Your task to perform on an android device: Open the Pocketbook reader app , change the theme color to Emerald Green.
Image 0: 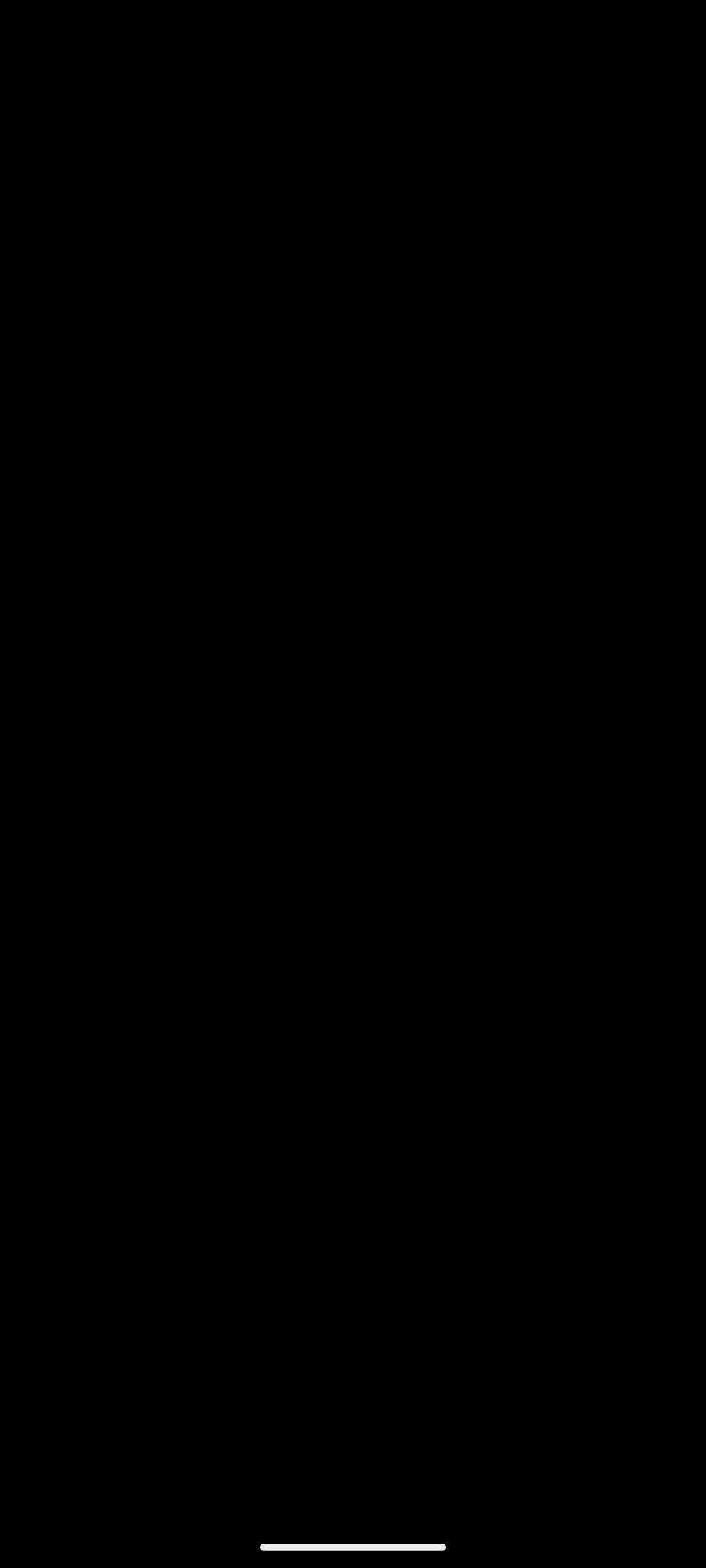
Open the Pocketbook reader app
Step 0: open app "PocketBook"
Image 1: 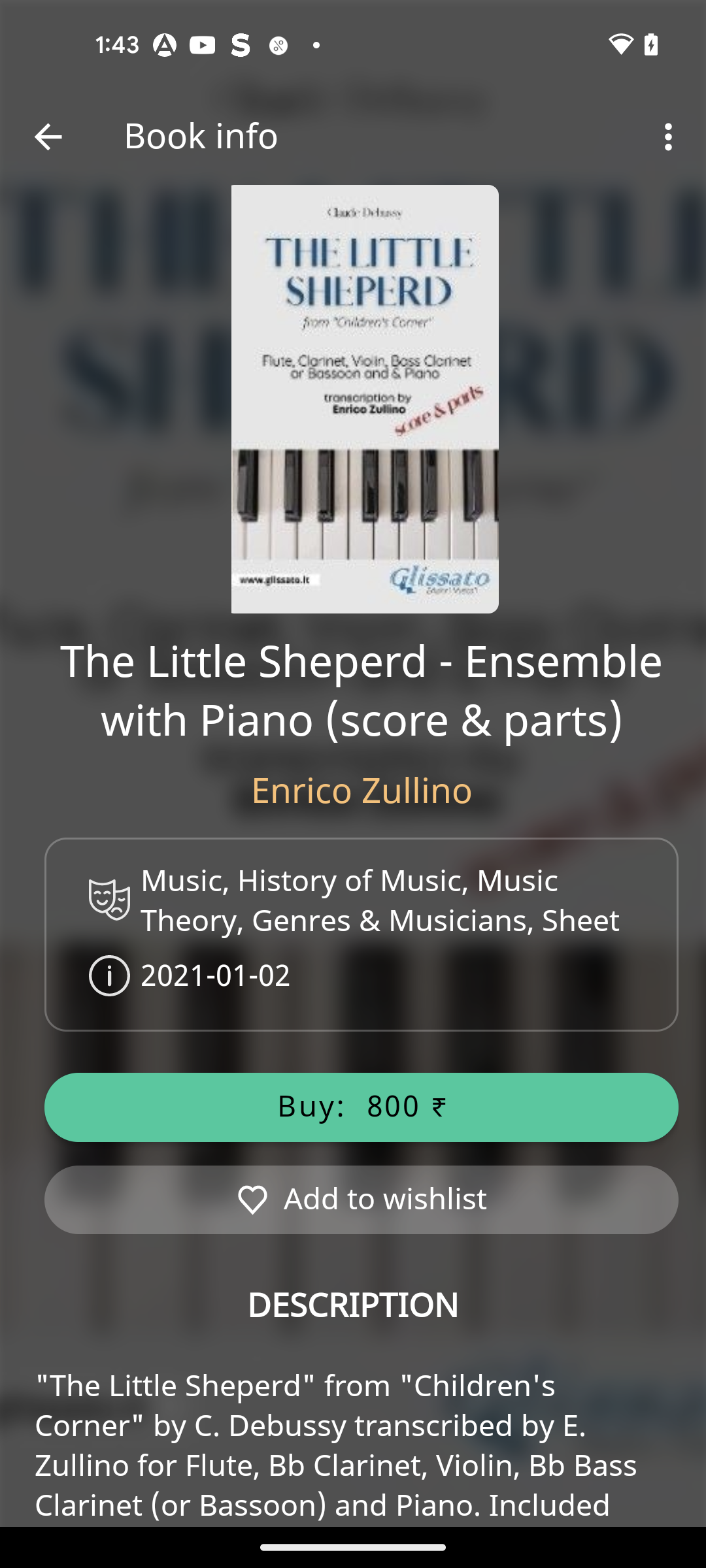
Get back to the previous page of the App
Step 1: press back button
Image 2: 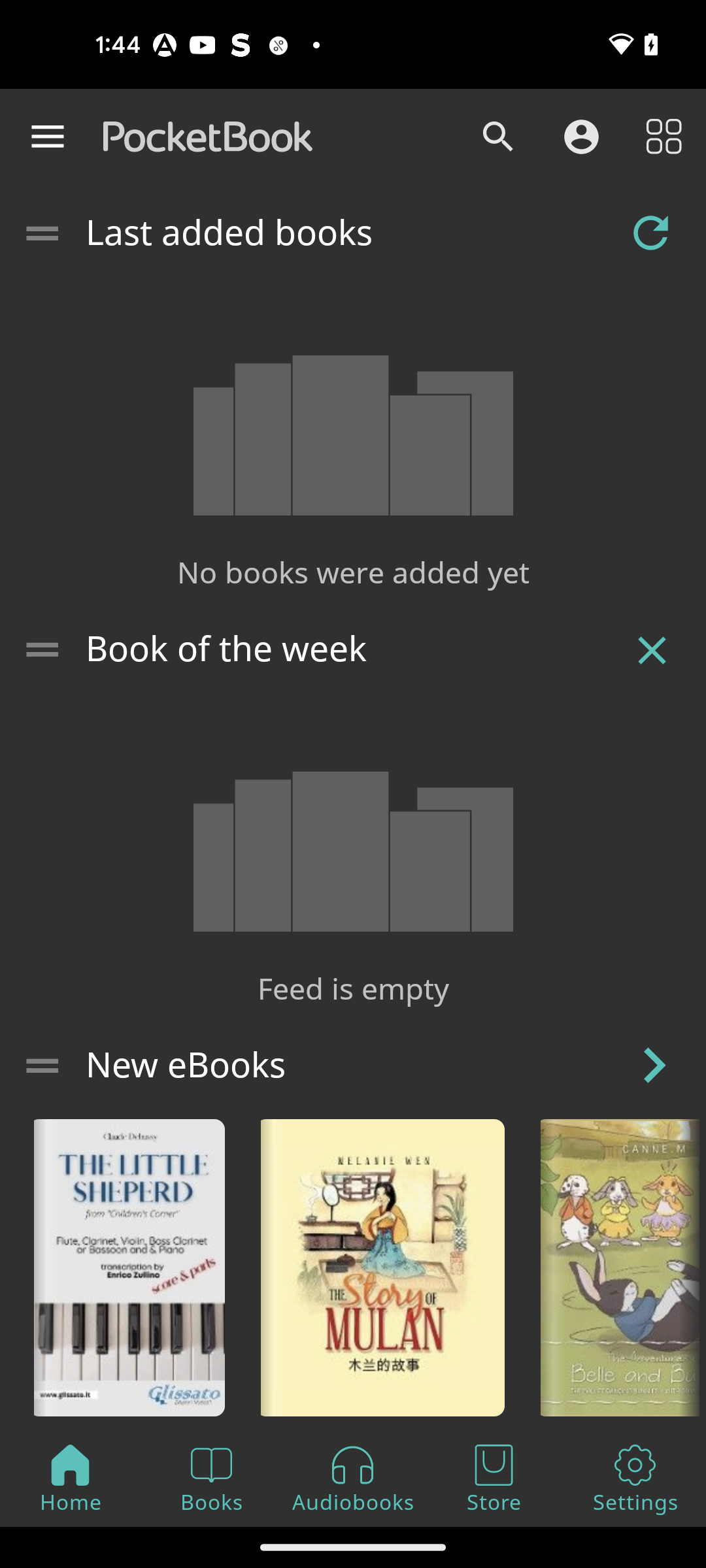
Go to the Settings section
Step 2: click (635, 1478)
Image 3: 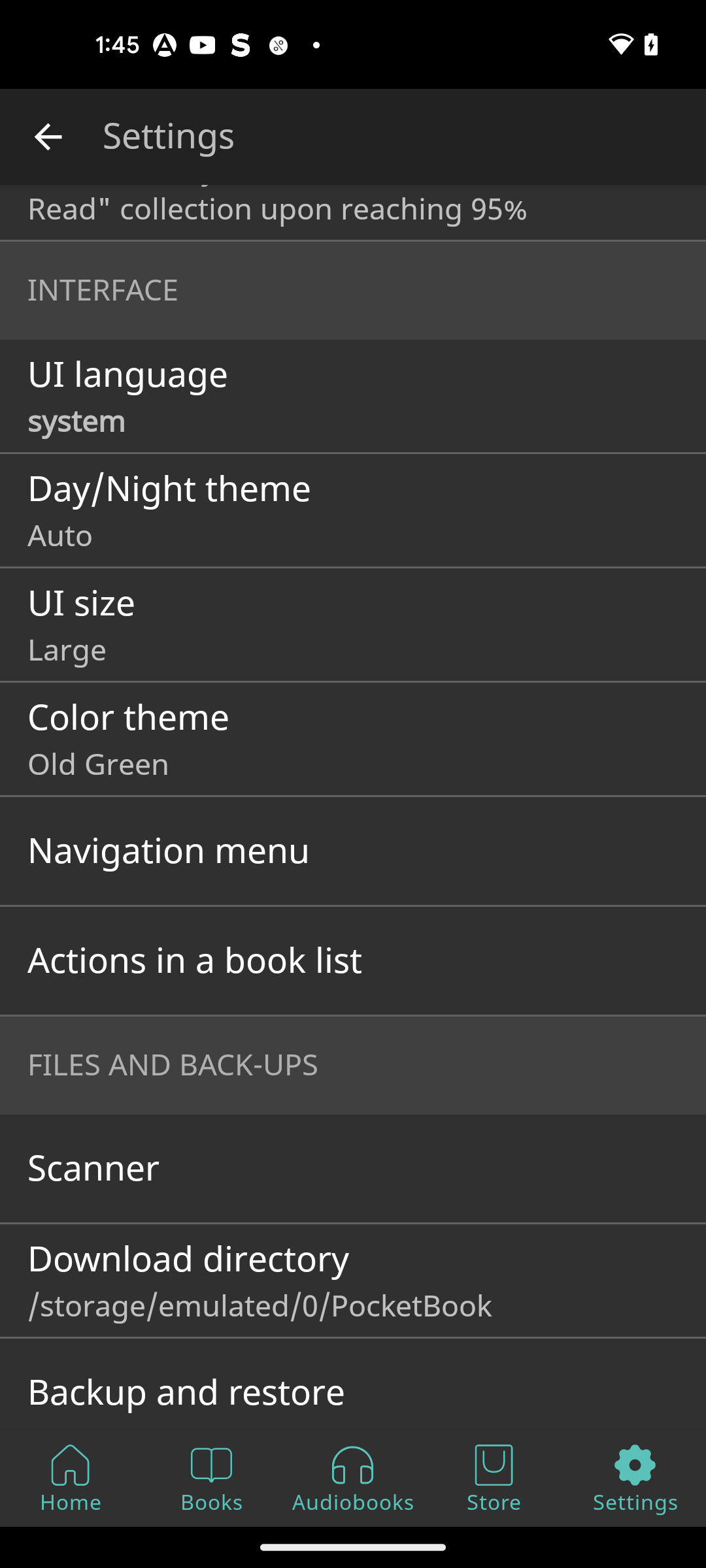
Click on the Color theme option
Step 3: click (128, 718)
Image 4: 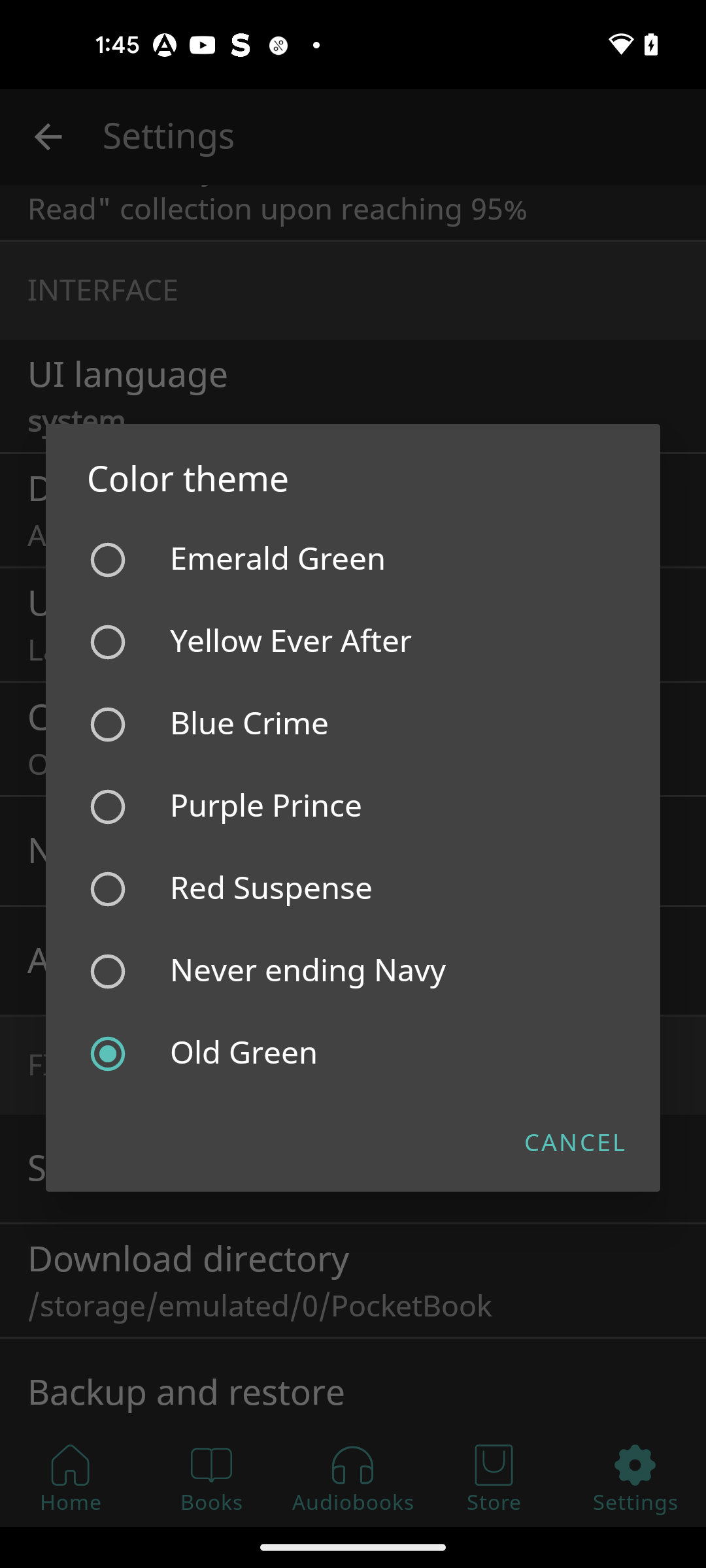
Choose Emerald Green 
Step 4: click (353, 560)